Your task to perform on an android device: In TrailLink launch the explore tab and click the first place above 4.5 stars Detroit
Image 0: 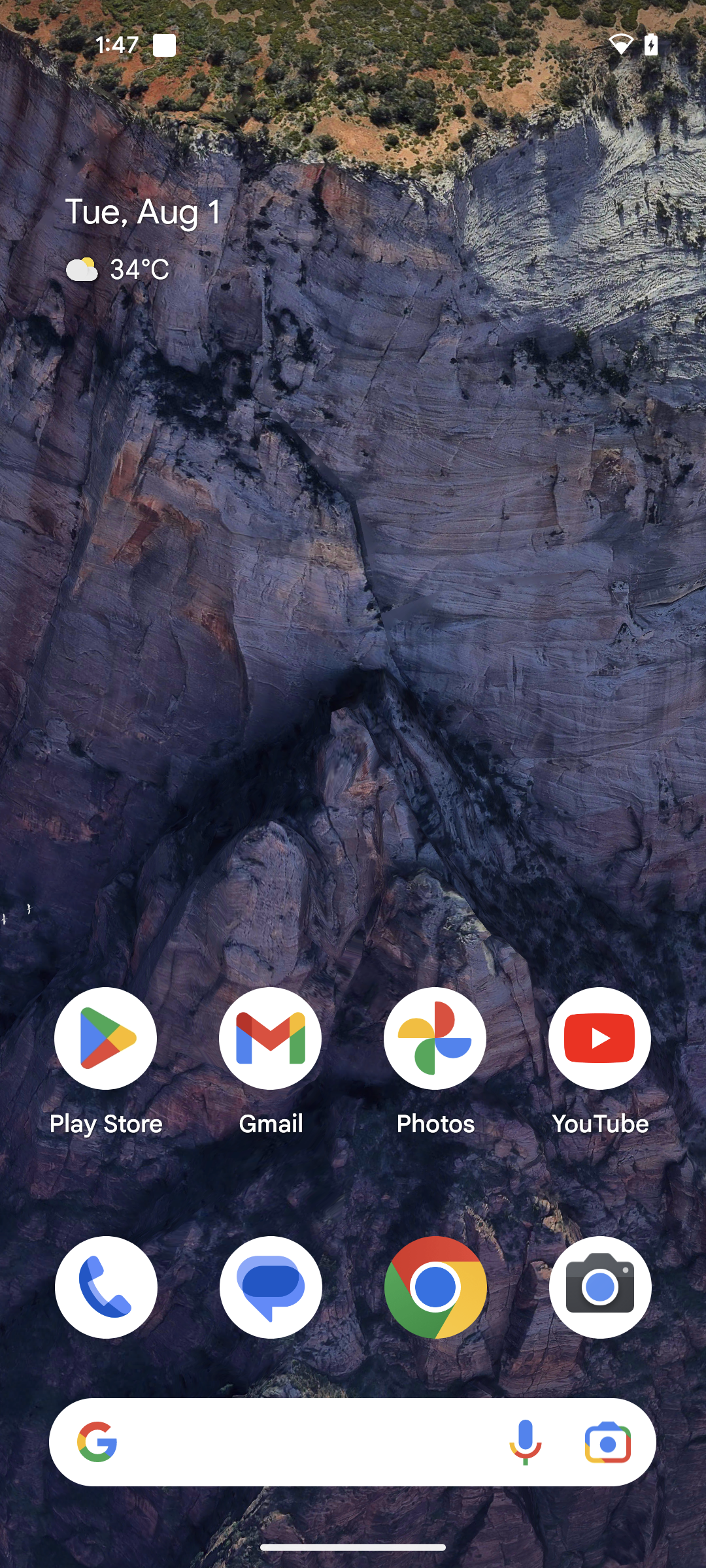
Open TrailLink app
Step 0: open app "TrailLink"
Image 1: 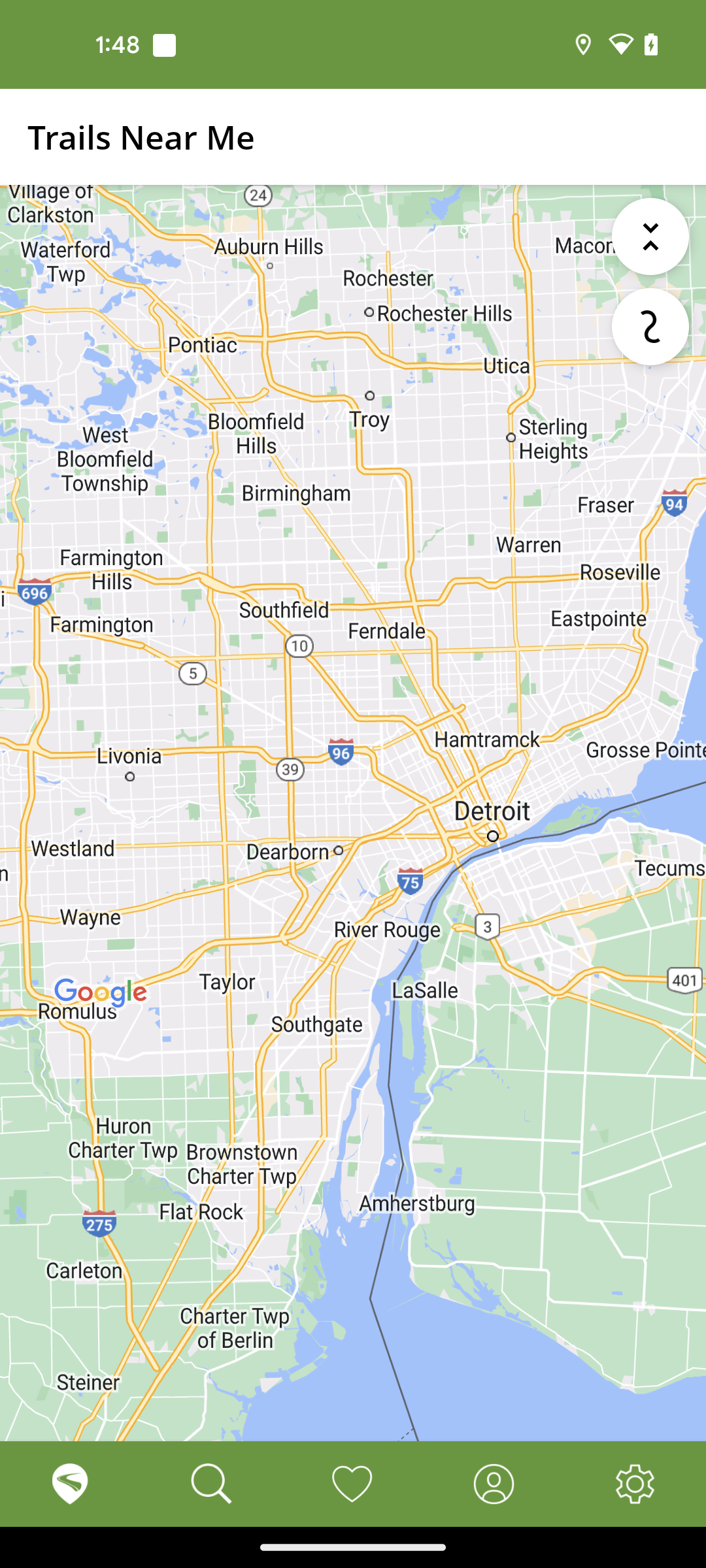
Go to the Search tab at the bottom of the screen
Step 1: click (209, 1488)
Image 2: 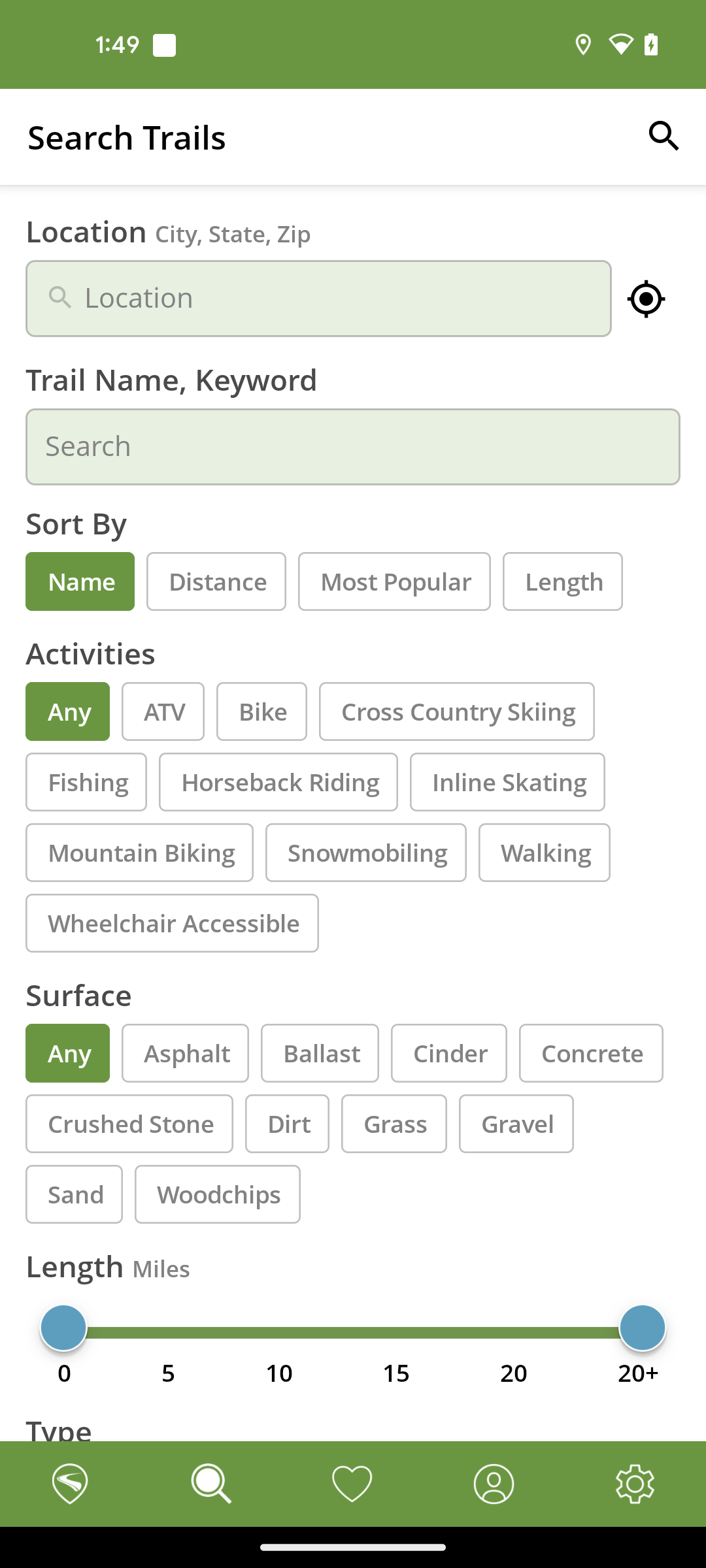
Click on the Location Search bar
Step 2: click (318, 299)
Image 4: 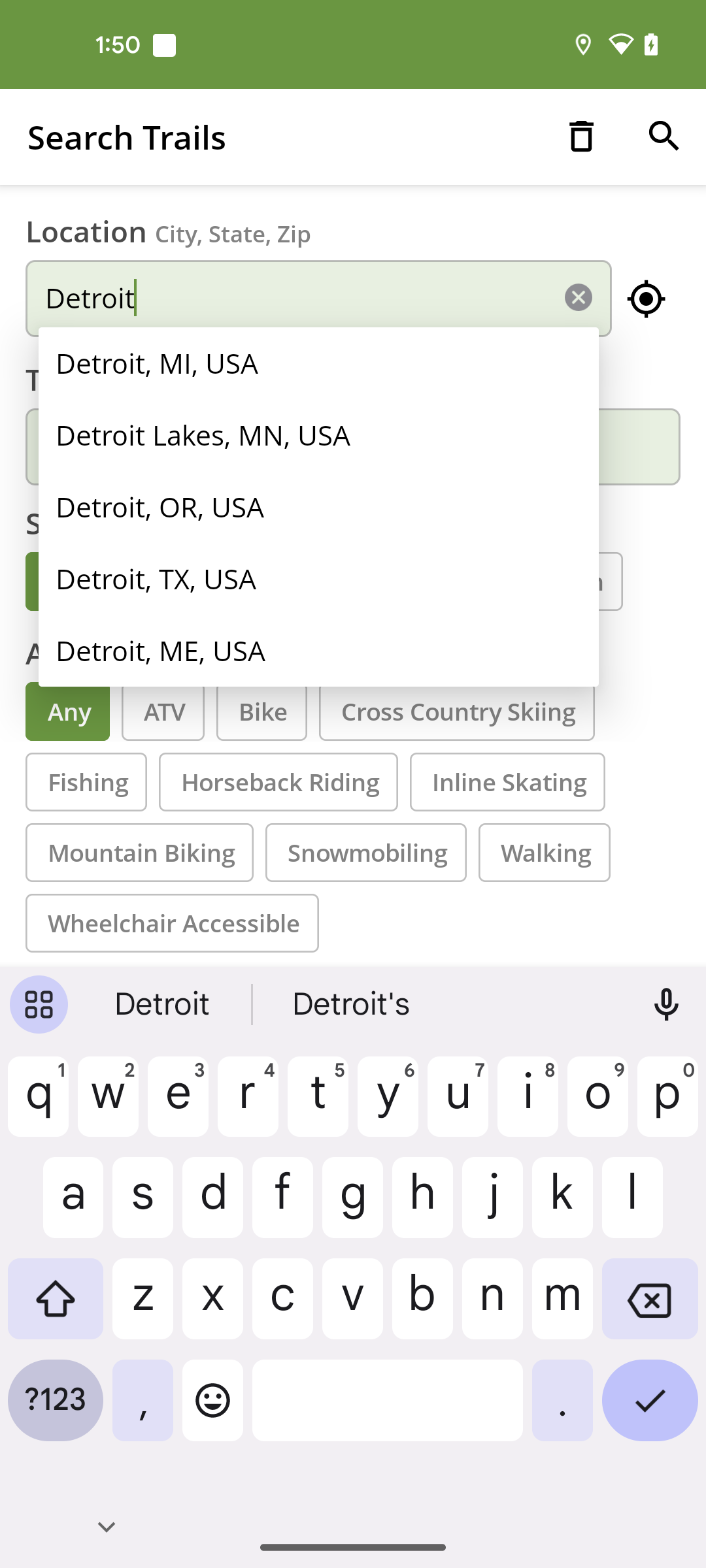
Click the first Suggested location
Step 4: click (318, 363)
Image 5: 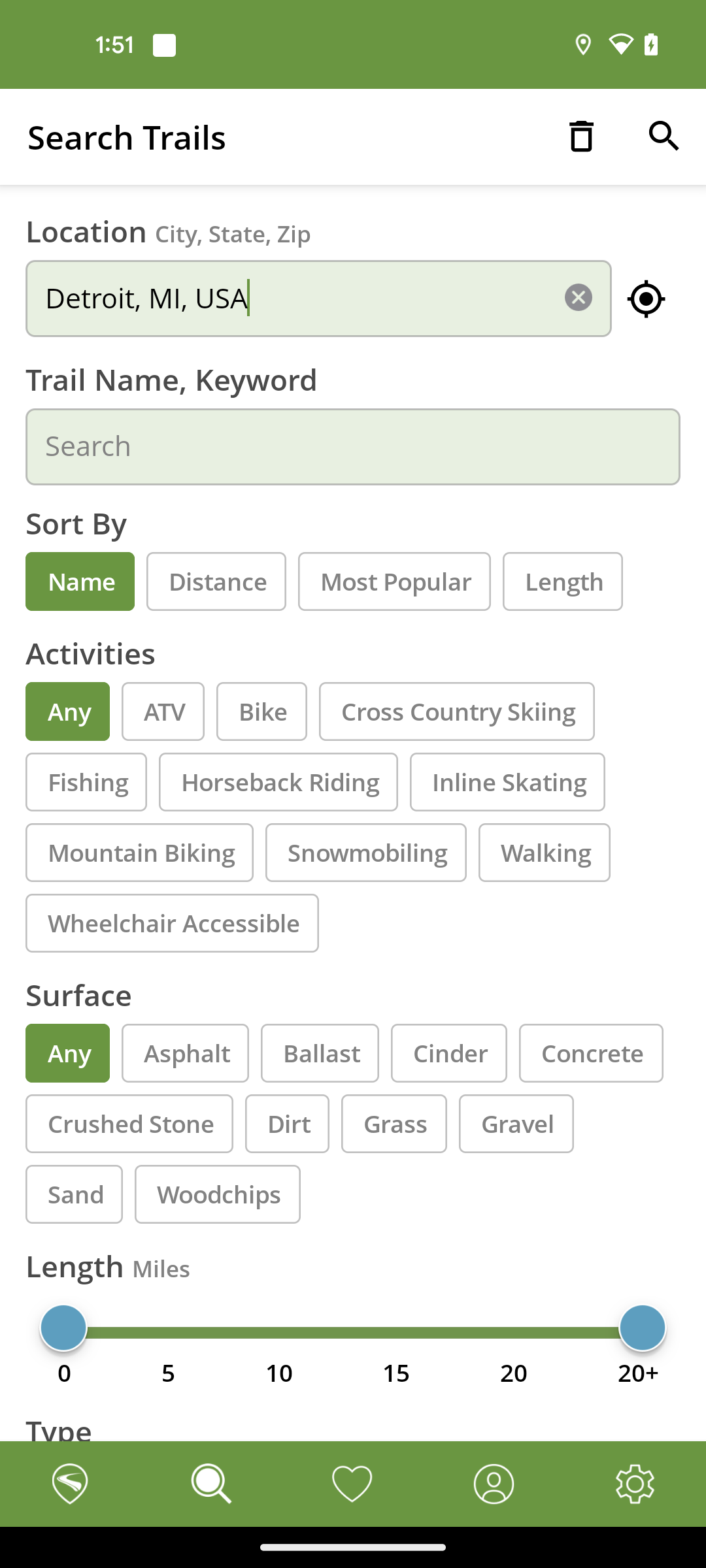
Click on the search icon at the top right corner of the screen
Step 5: click (664, 137)
Image 6: 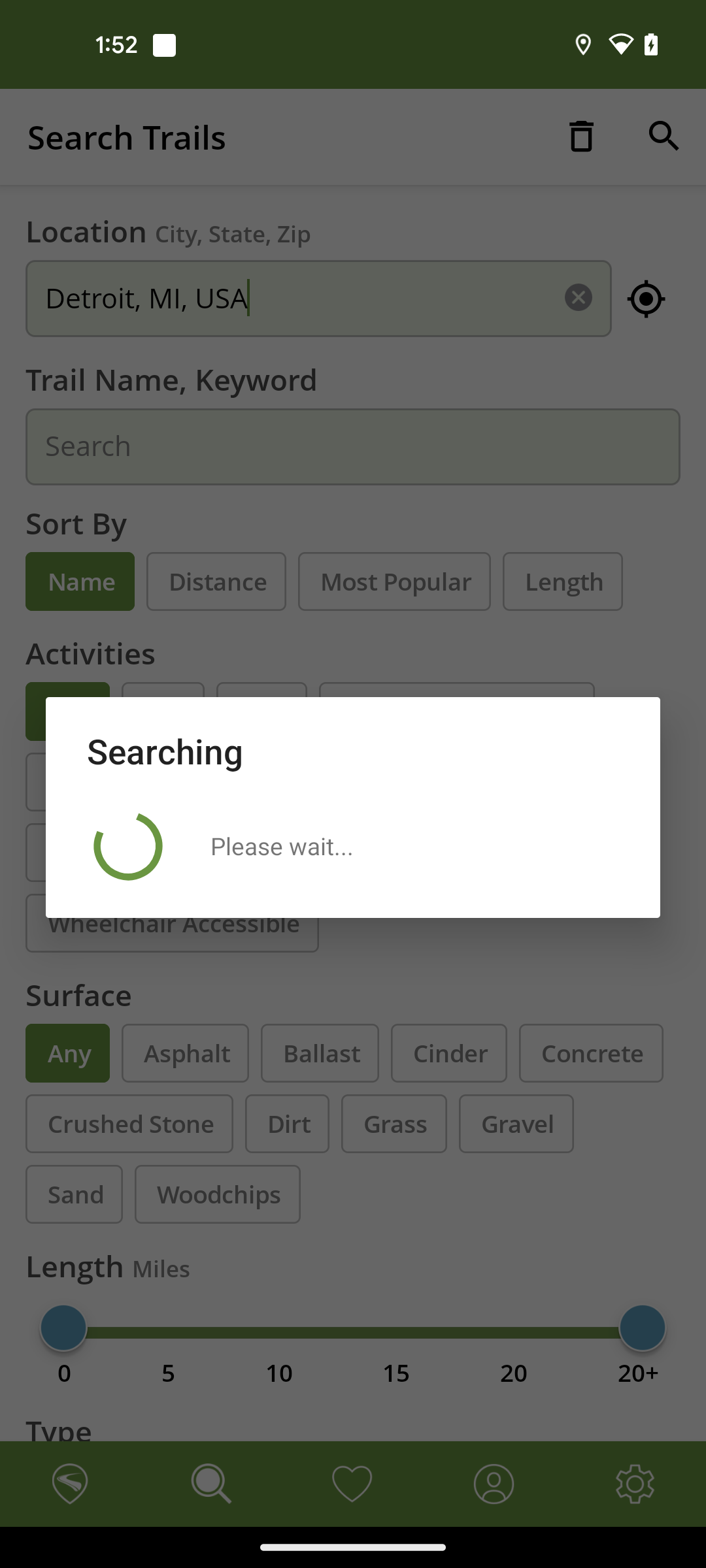
Click on the search icon at the top right corner of the screen
Step 6: wait
Image 7: 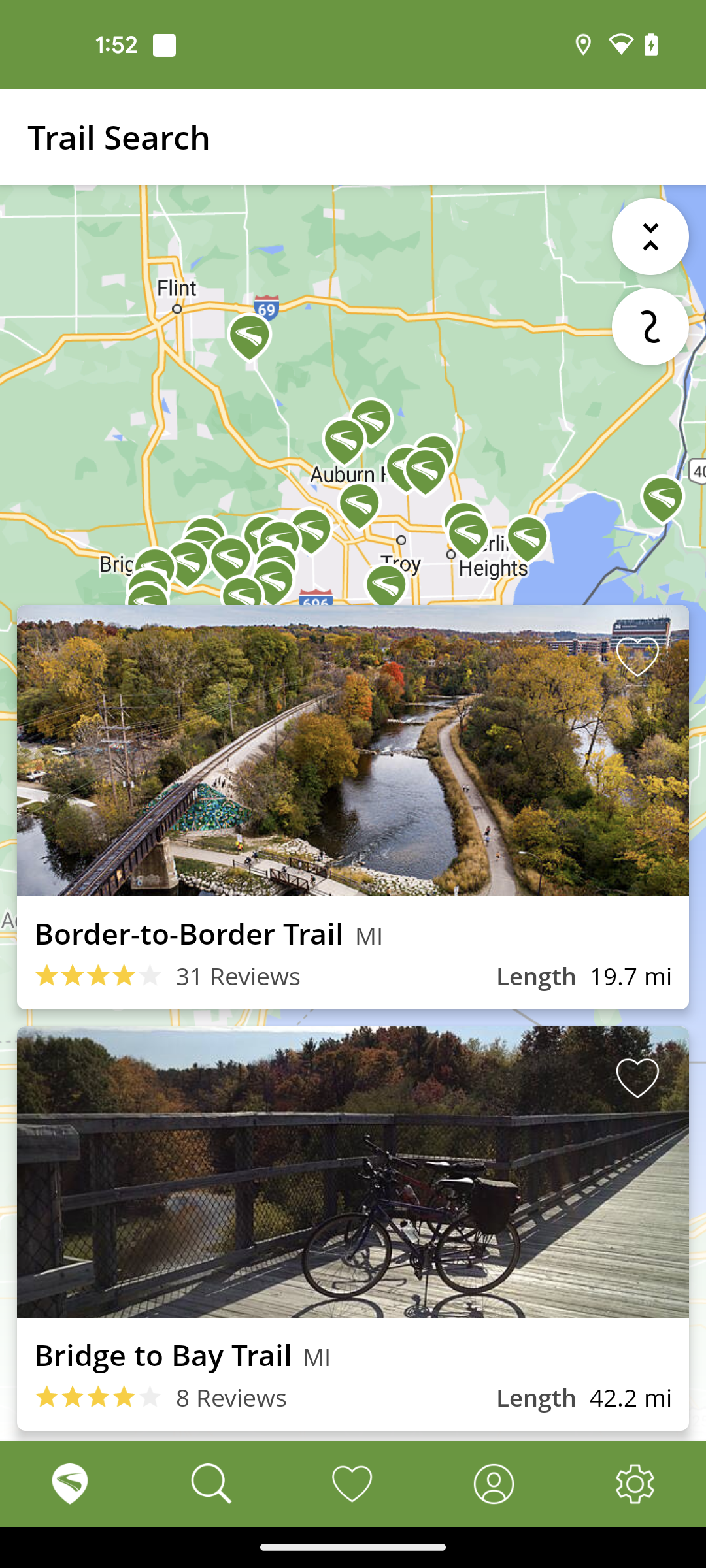
Swipe up to view more trails
Step 7: scroll down
Image 8: 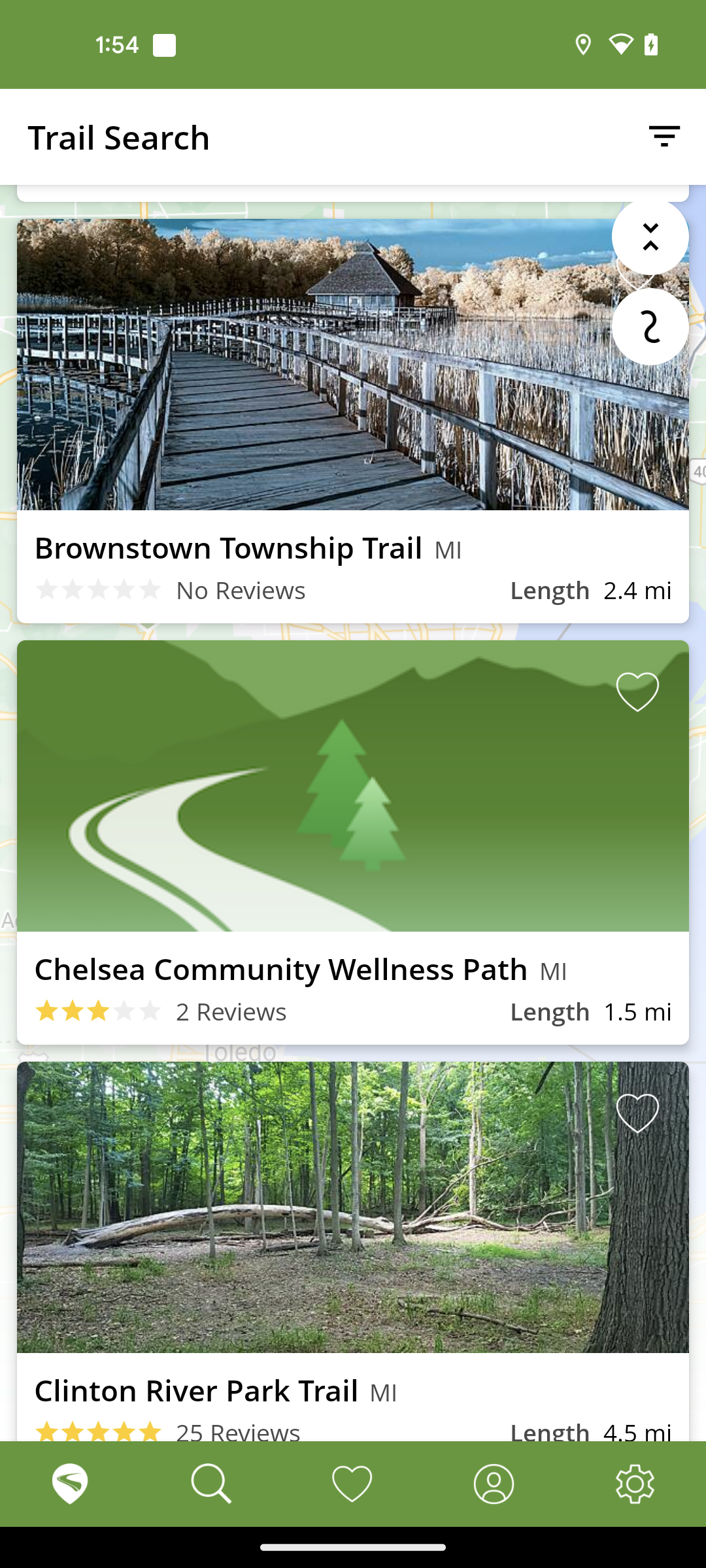
Swipe up to view more trails
Step 8: scroll down
Image 9: 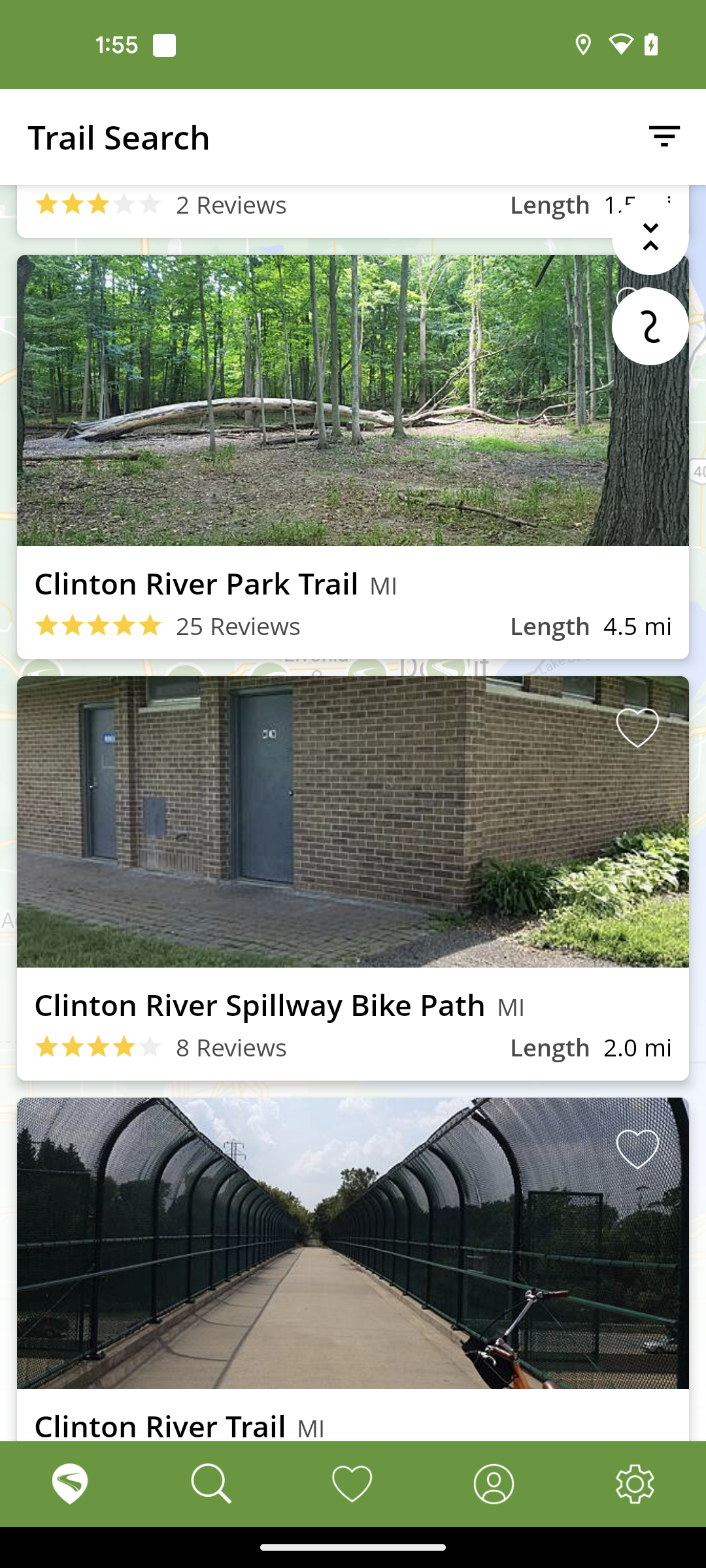
Open the Clinton River Park Trail
Step 9: click (196, 583)